Your task to perform on an android device: I want to view all of my contacts instead of the customized one's only, in my contact-book in the contacts app.
Image 0: 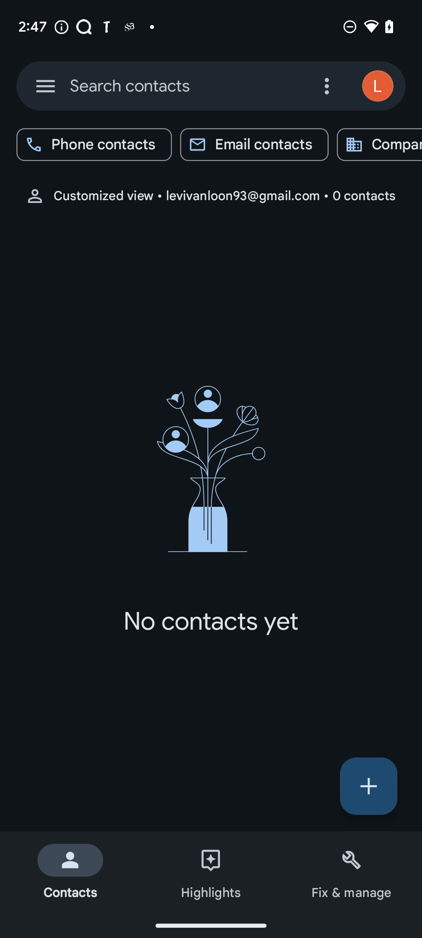
Click on the three dot menu button on the top right side of the screen.
Step 0: click (328, 86)
Image 1: 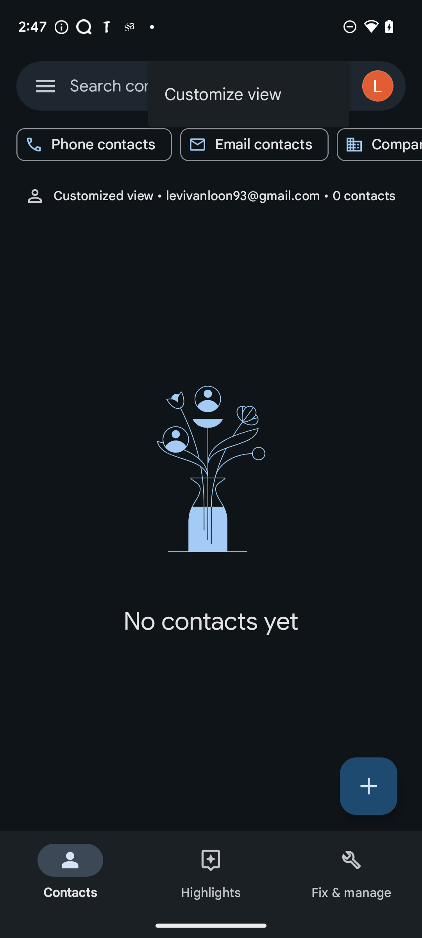
Click on the customize view option.
Step 1: click (249, 95)
Image 2: 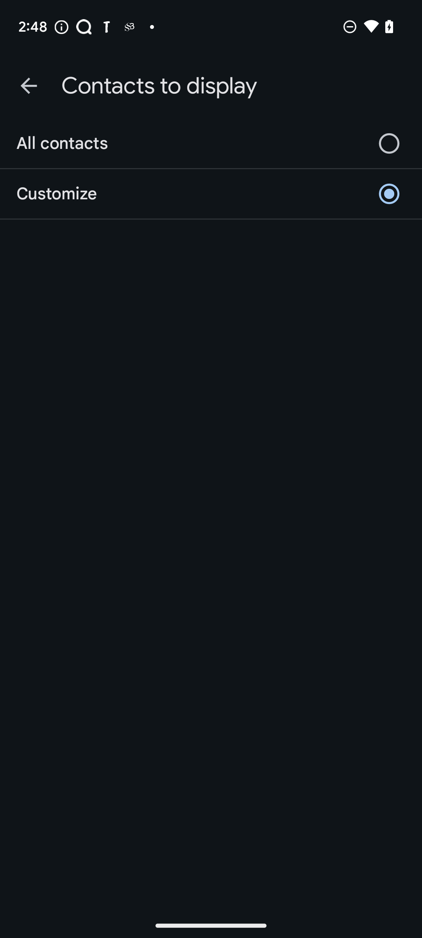
Click on the All contacts option.
Step 2: click (211, 143)